Your task to perform on an android device:  john jay park  at  yoga session is very important for me i.e why i  want to look at the yoga session event details 
Image 0: 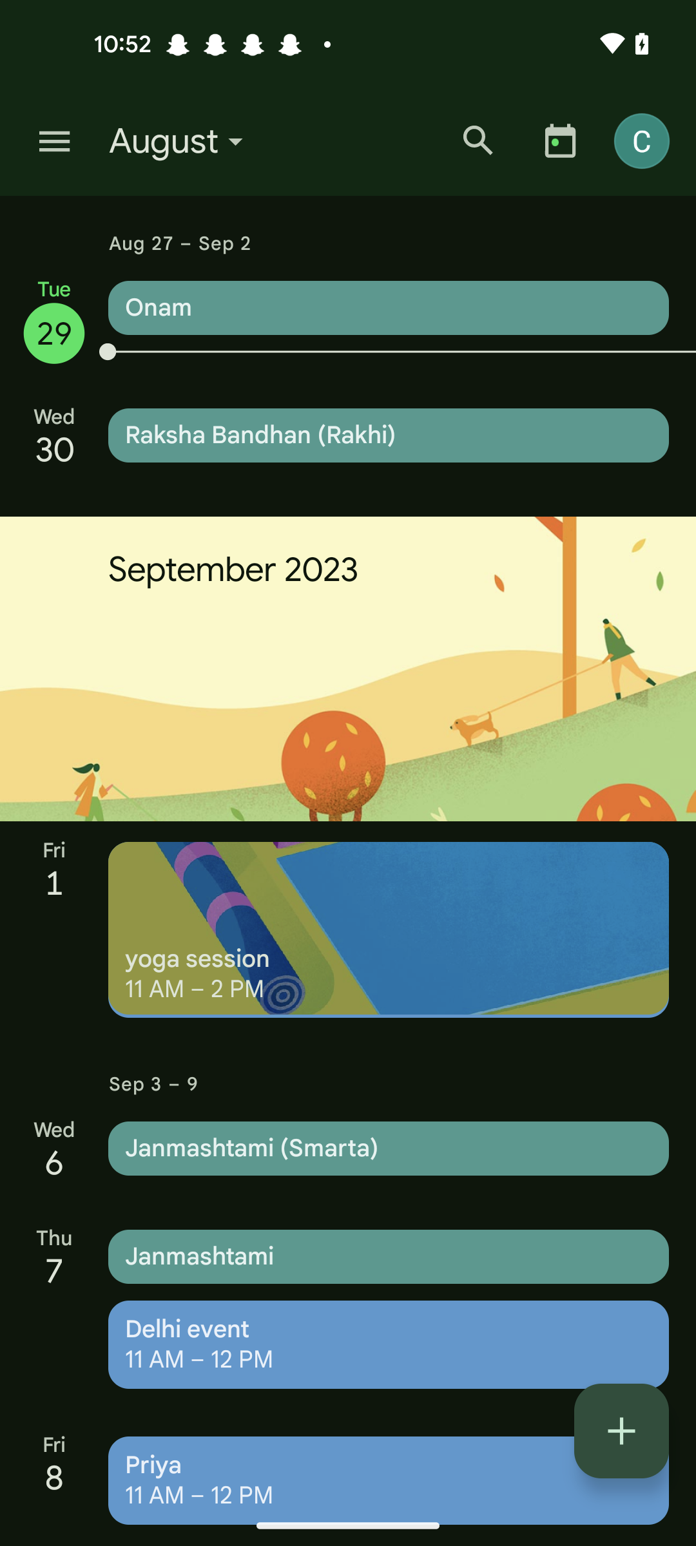
Click on the search icon at the top of the screen
Step 0: click (478, 140)
Image 1: 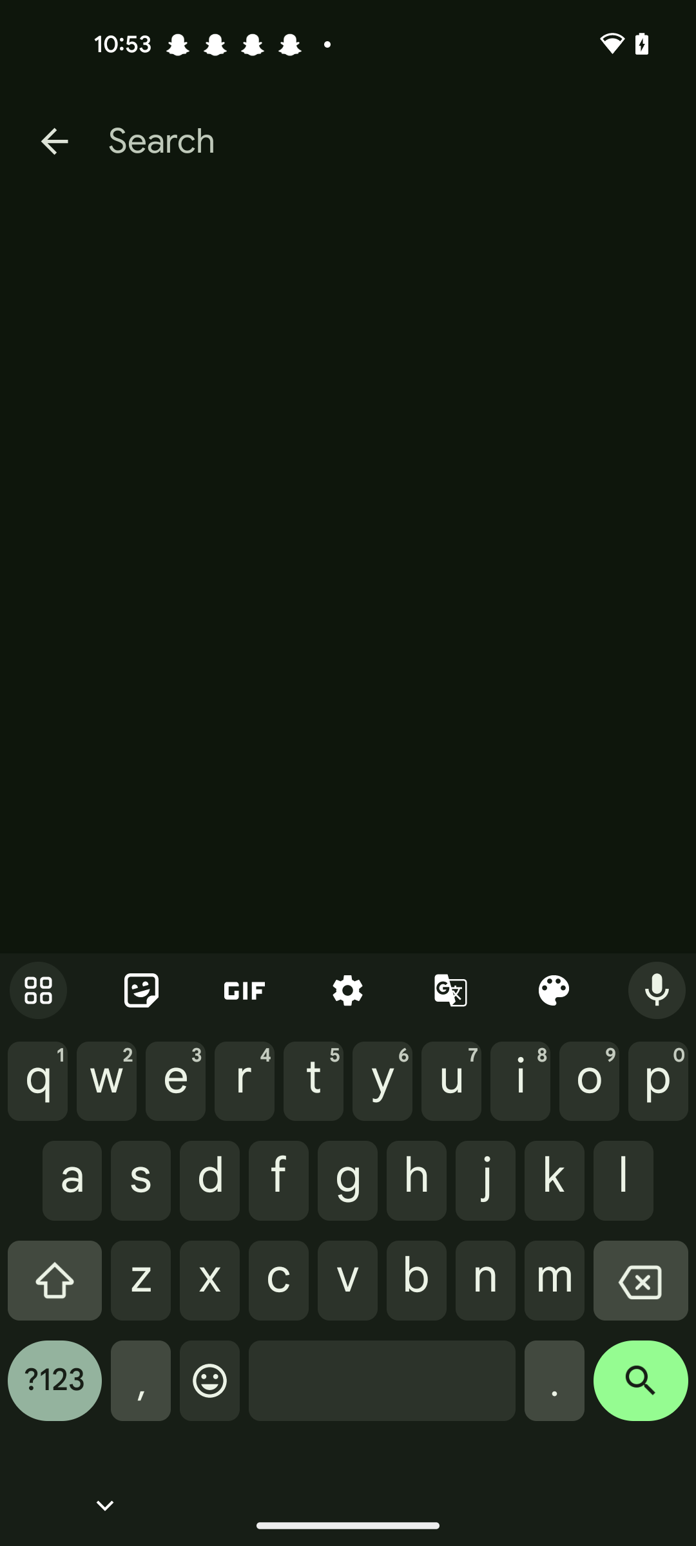
Enter as john jay park at yoga session 
Step 1: type "john jay park at yoga session "